Your task to perform on an android device: Use the Klook app and share the cruise schedule of the Iguazu Falls Brazilian side guided tour with transport with my brother Tiago at tiago121@gmail.com.
Image 0: 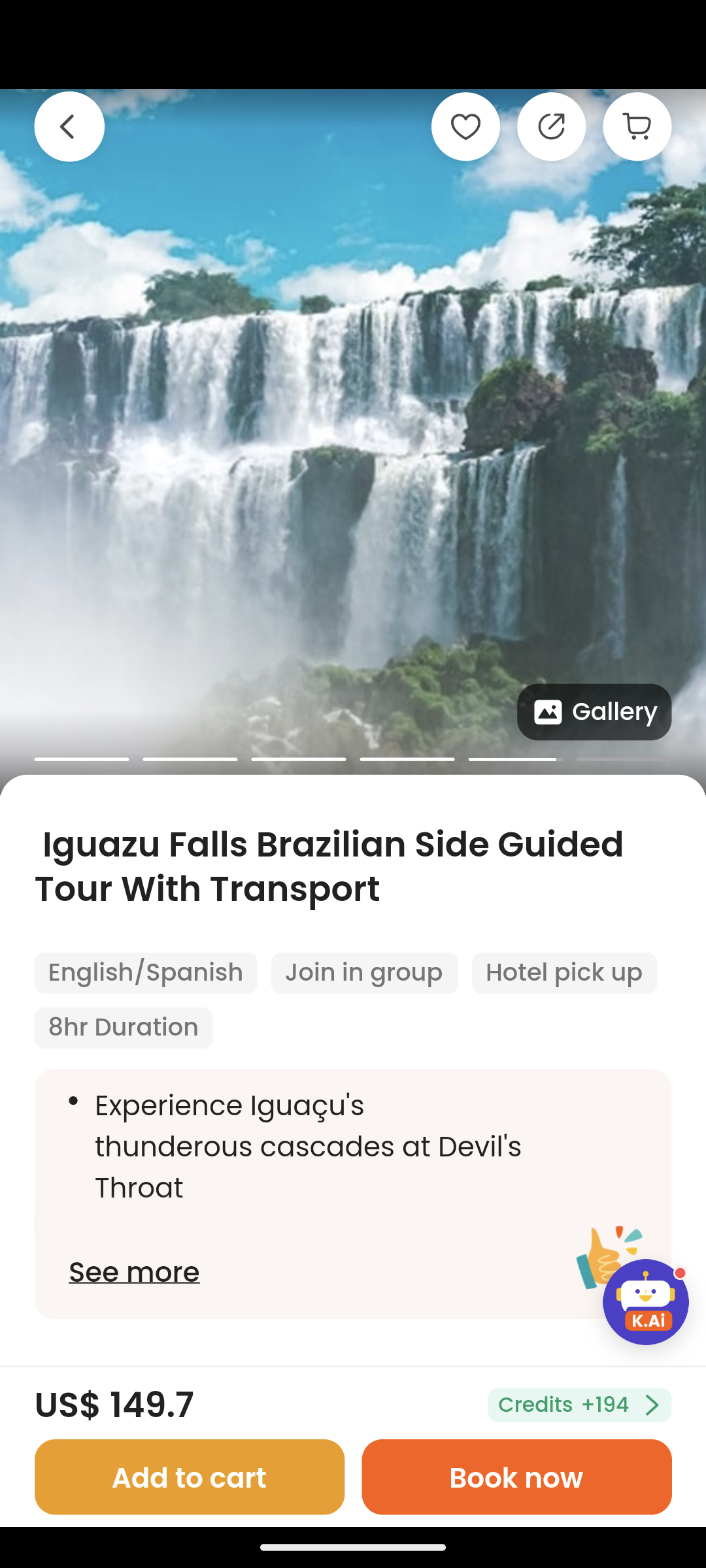
click on the Share icon at the top right corner of the screen
Step 0: click (353, 445)
Image 1: 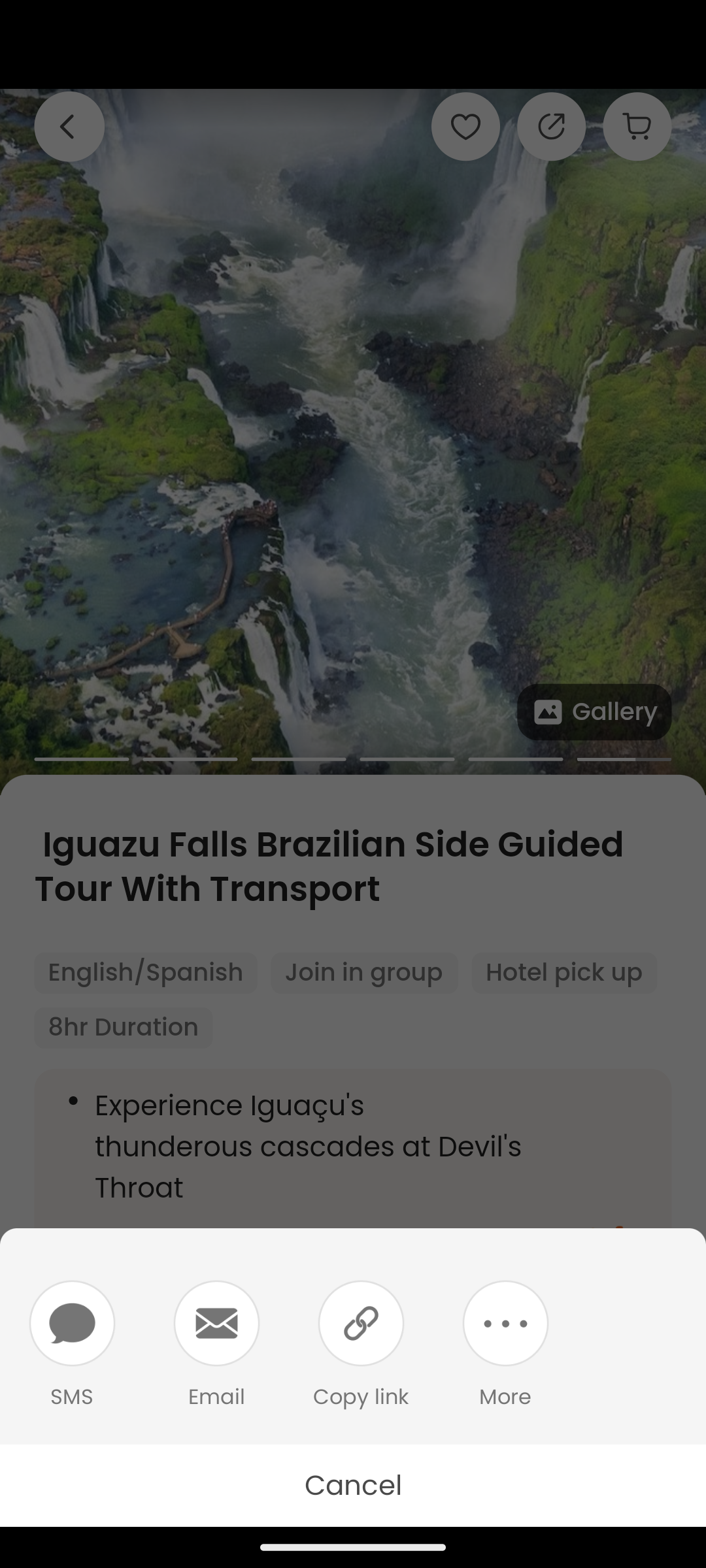
Click on more option
Step 1: click (502, 1335)
Image 2: 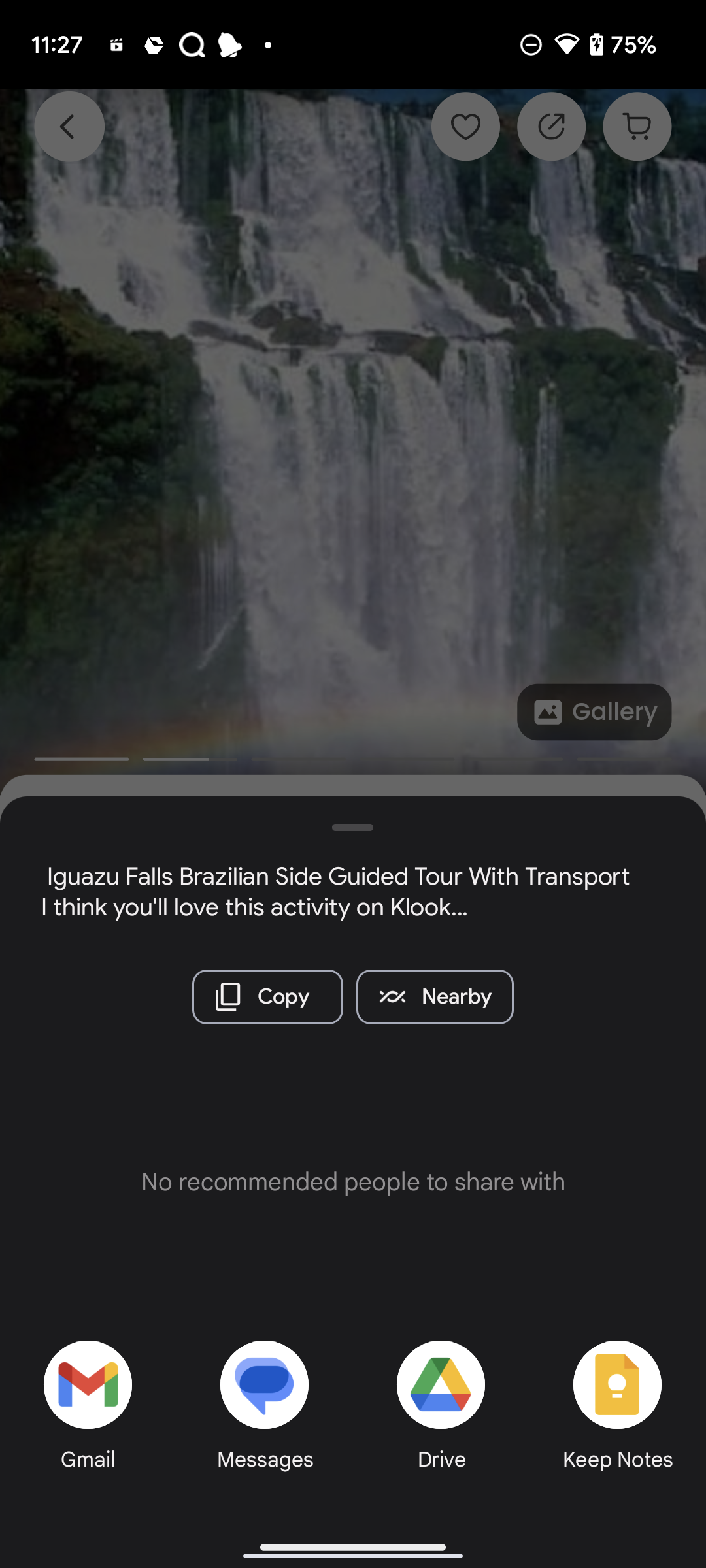
Click on Gmail option
Step 2: click (90, 1400)
Image 3: 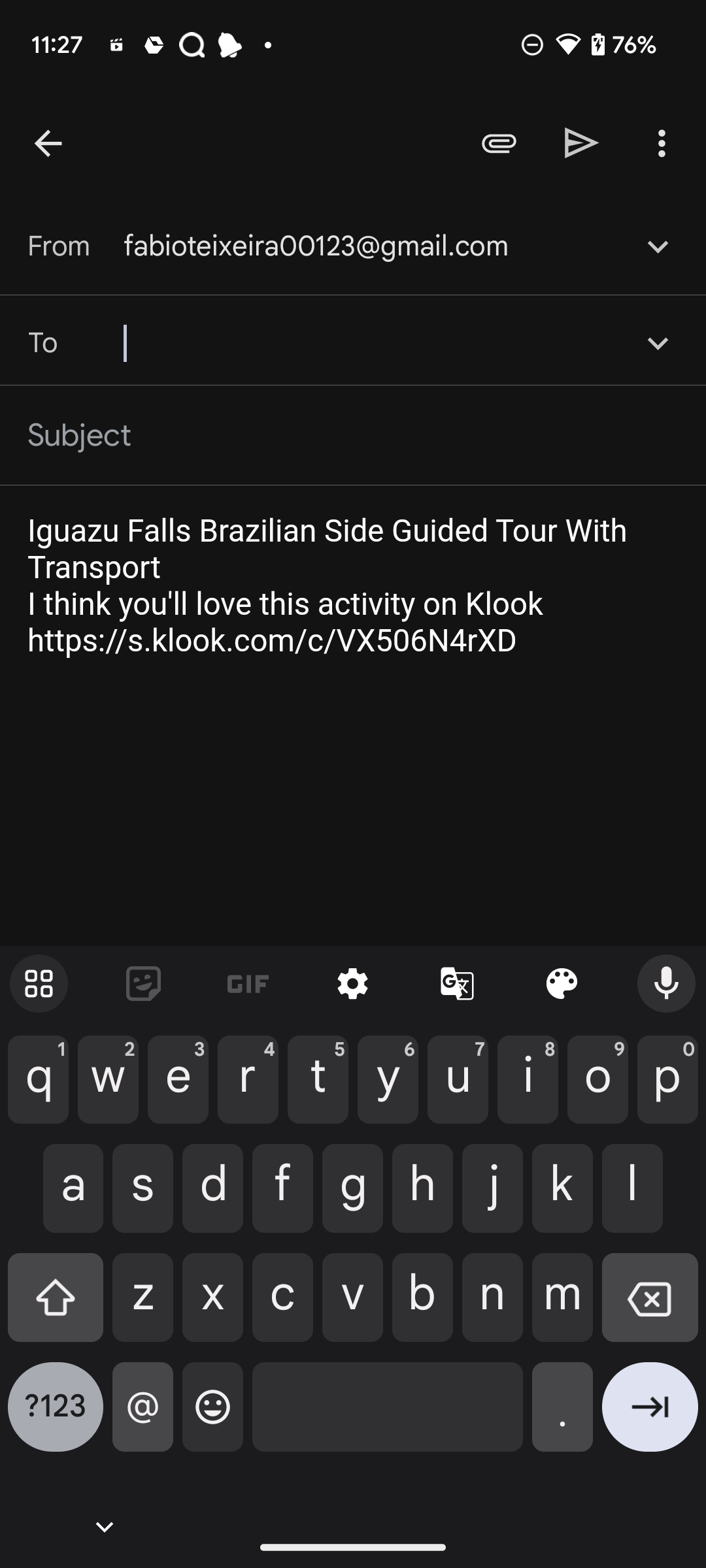
Add recipient as tiago121@gmail.com
Step 3: type "tiago121@gmail.com"
Image 4: 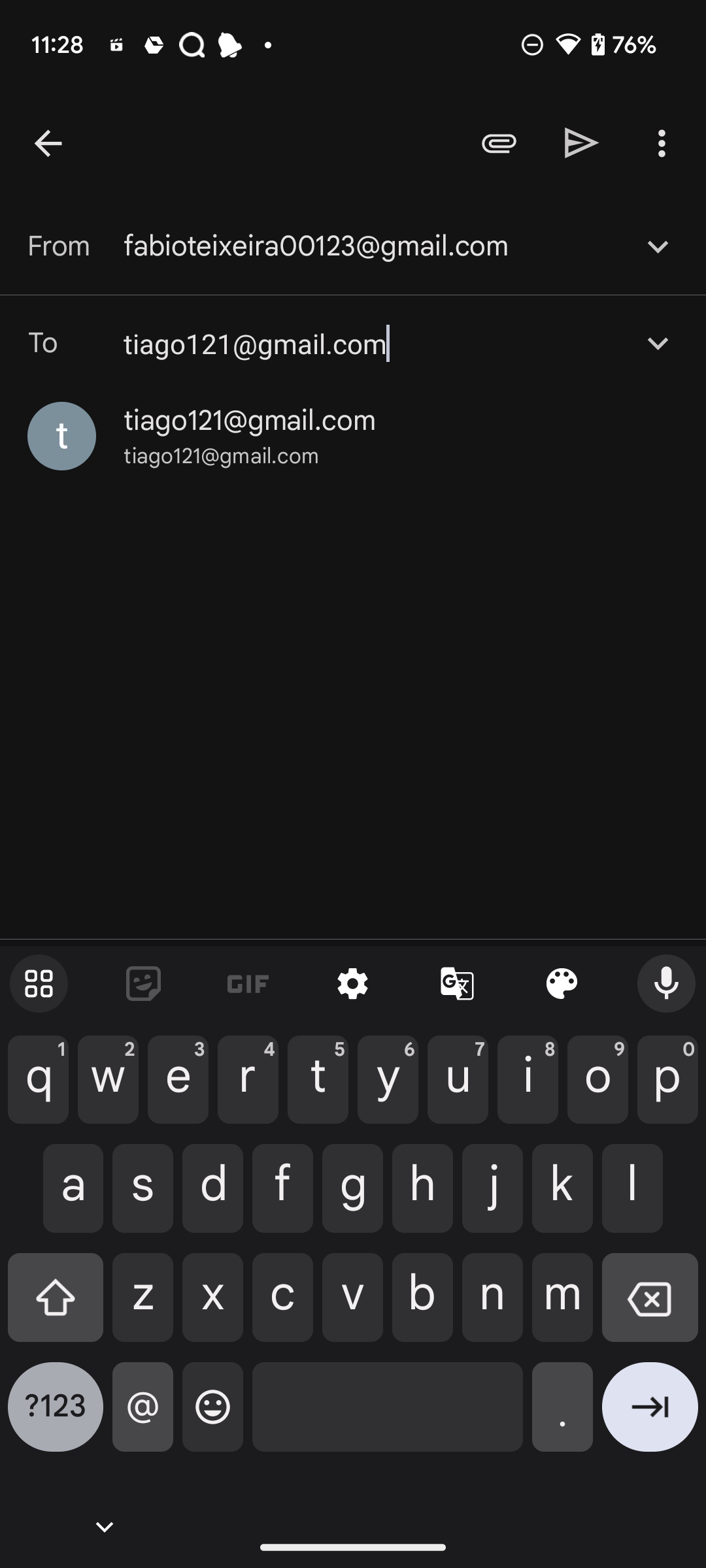
Click on tiago121@gmail.com 
Step 4: click (249, 420)